Your task to perform on an android device: In the smart voice recorder app, boost the voice quality to 44.1 kHz.
Image 1: 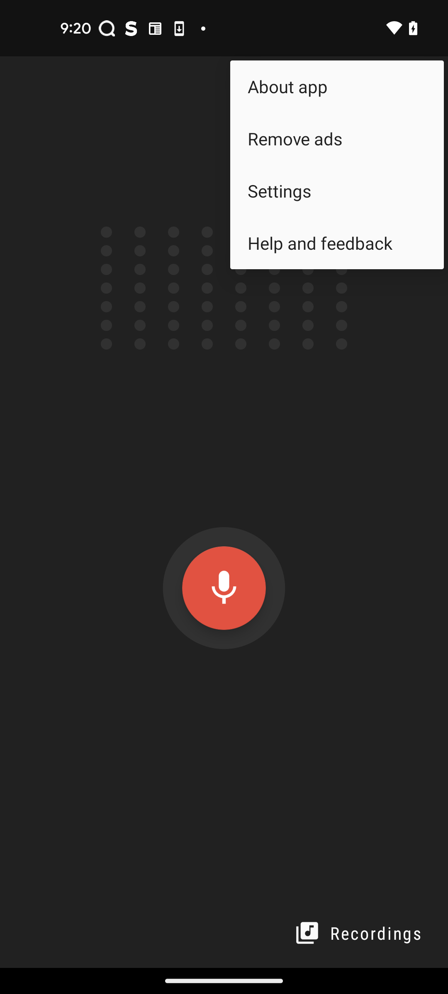
Click on the Settings option
Step 1: click (337, 191)
Image 2: 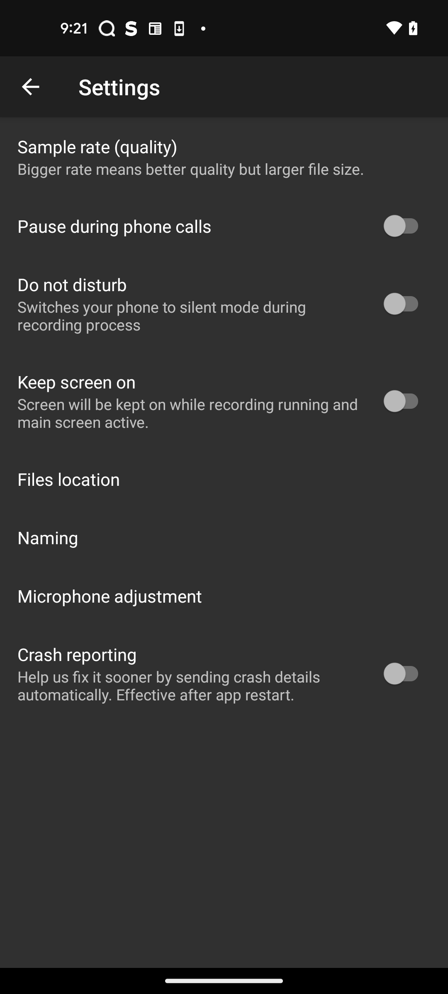
Click on the Sample rate(quality) option
Step 2: click (97, 146)
Image 3: 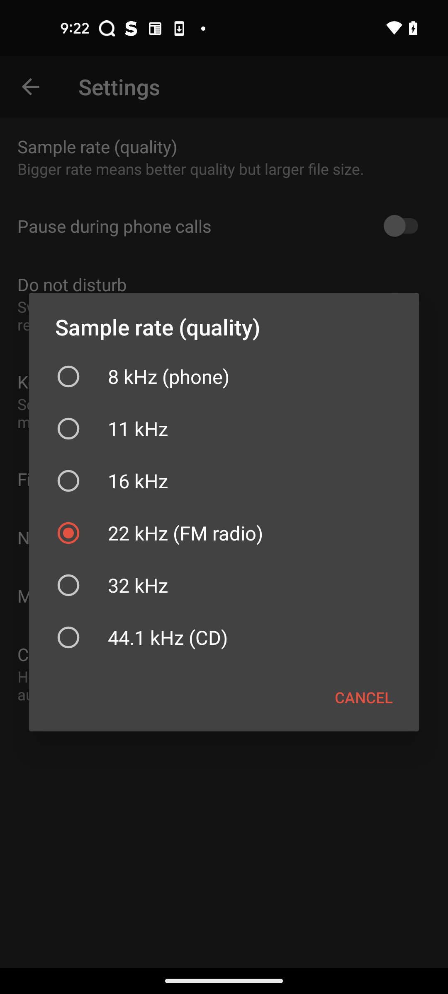
Select 44.1kHz(CD)
Step 3: click (224, 637)